Your task to perform on an android device: Jane is coming to my place tonight, and she is asking me to share the weather forecast for Ivrea, Italy, at janedbwpersonaltest@gmail.com in the Weather & Radar app.
Image 0: 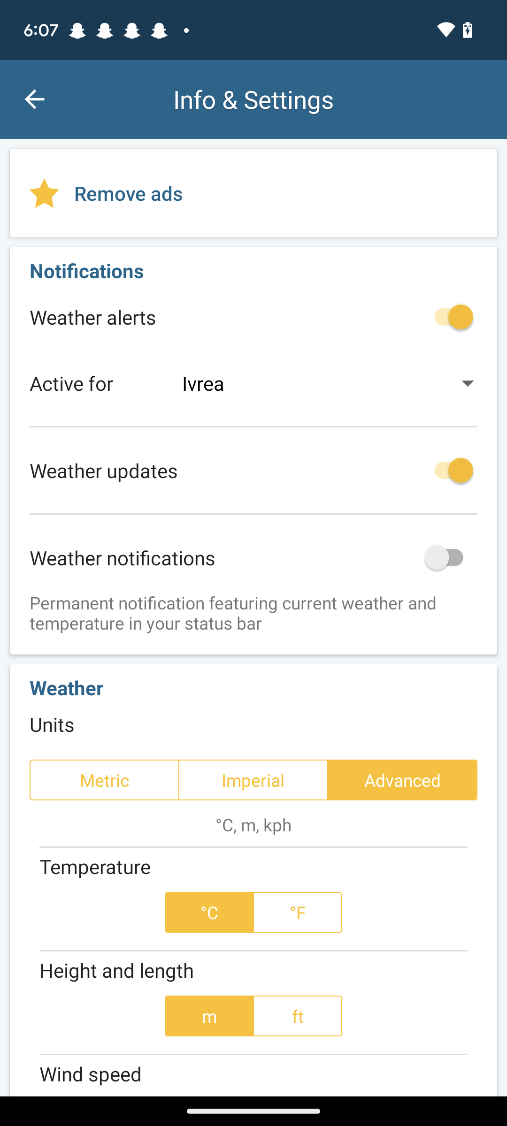
Open the Weather & Radar app
Step 0: open app "Weather&Radar"
Image 1: 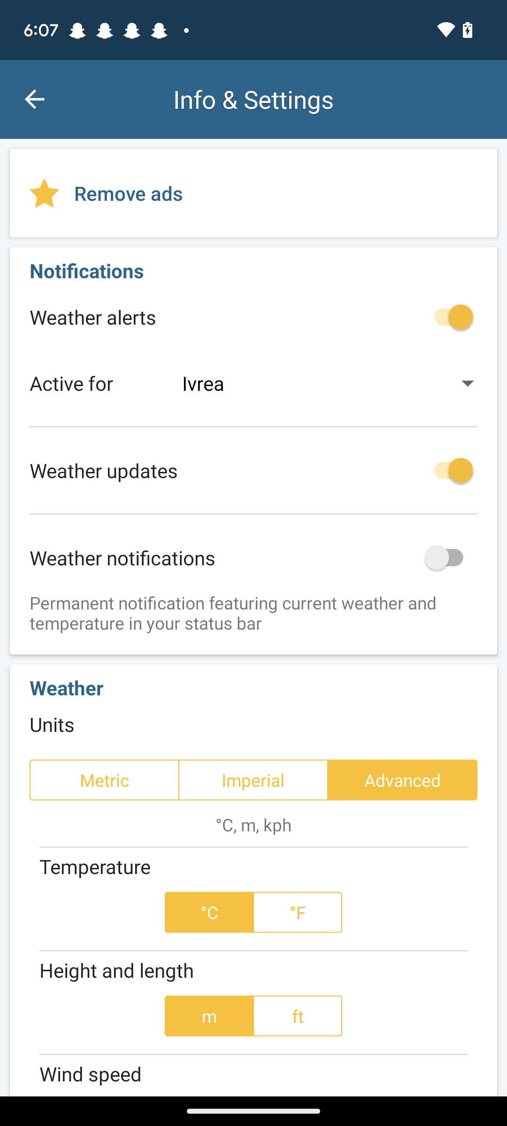
Go back to the previous screen
Step 1: press back button
Image 3: 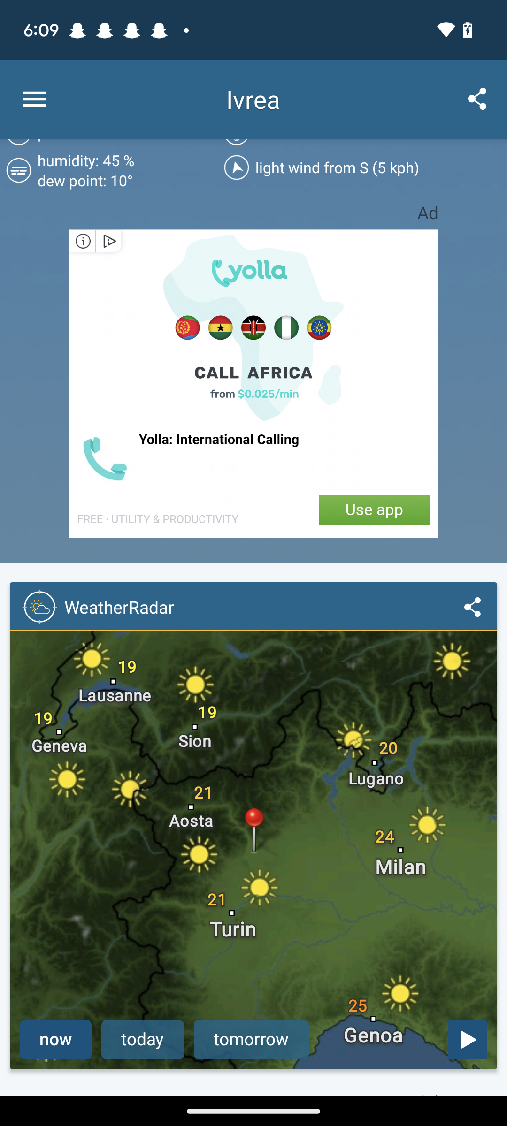
Click on the share icon at the top right corner of the screen
Step 3: click (477, 99)
Image 4: 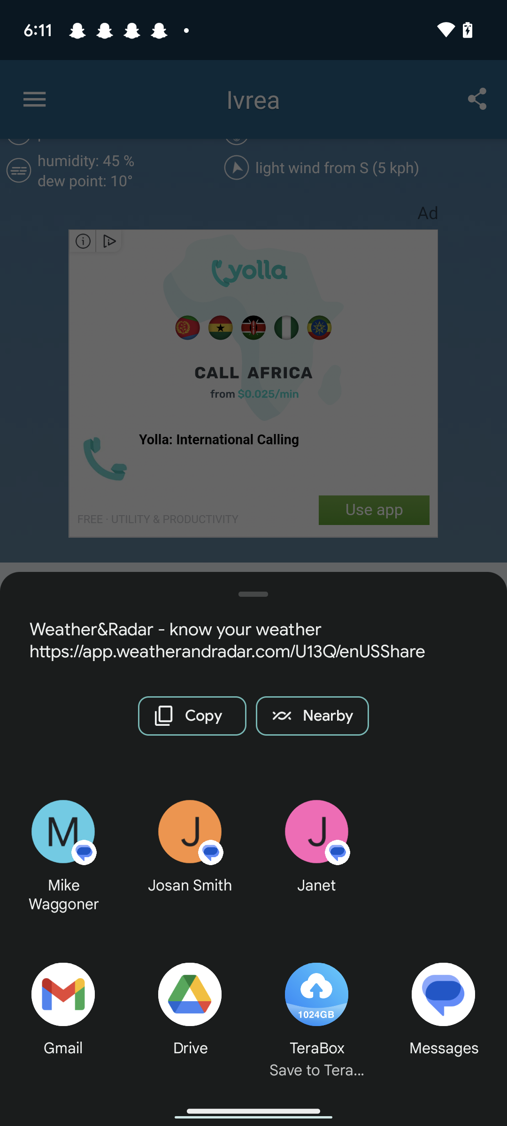
Click on the gmail option
Step 4: click (63, 1013)
Image 5: 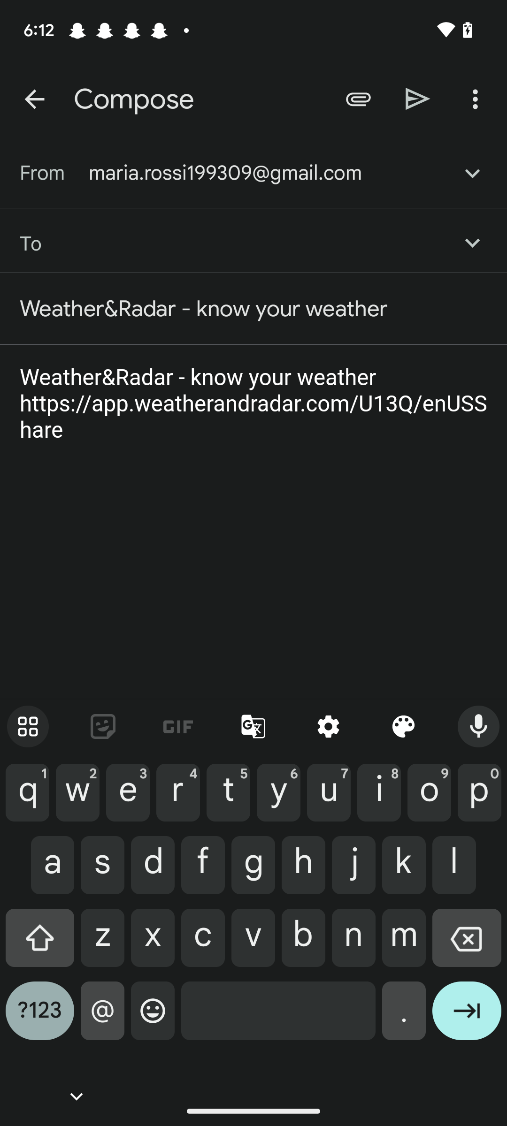
Enter the recipient mail id as janedbwpersonaltest@gmail.com
Step 5: type "janedbwpersonaltest@gmail.com"
Image 6: 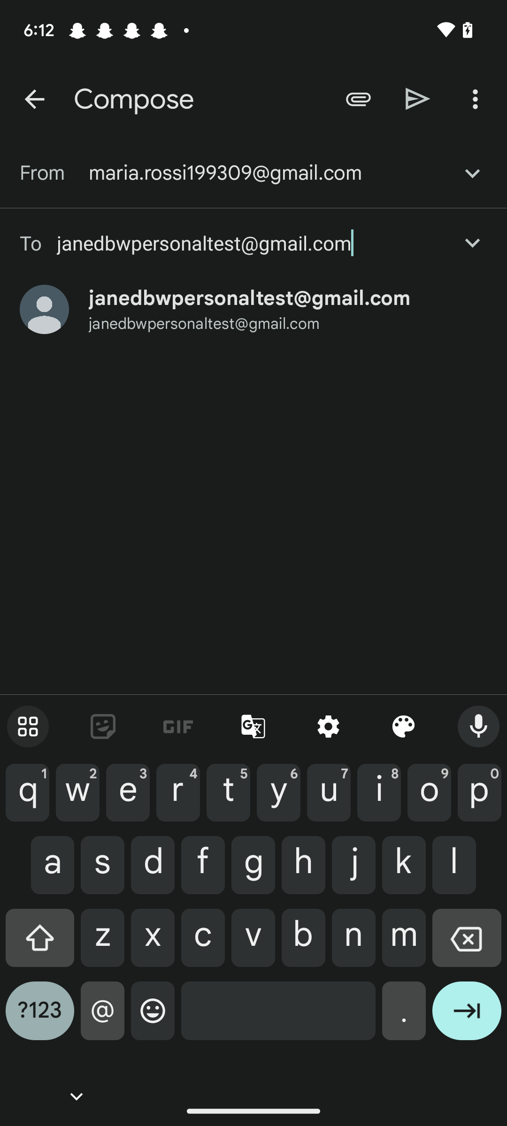
Click on the enter icon on the keyboard
Step 6: click (467, 1018)
Image 7: 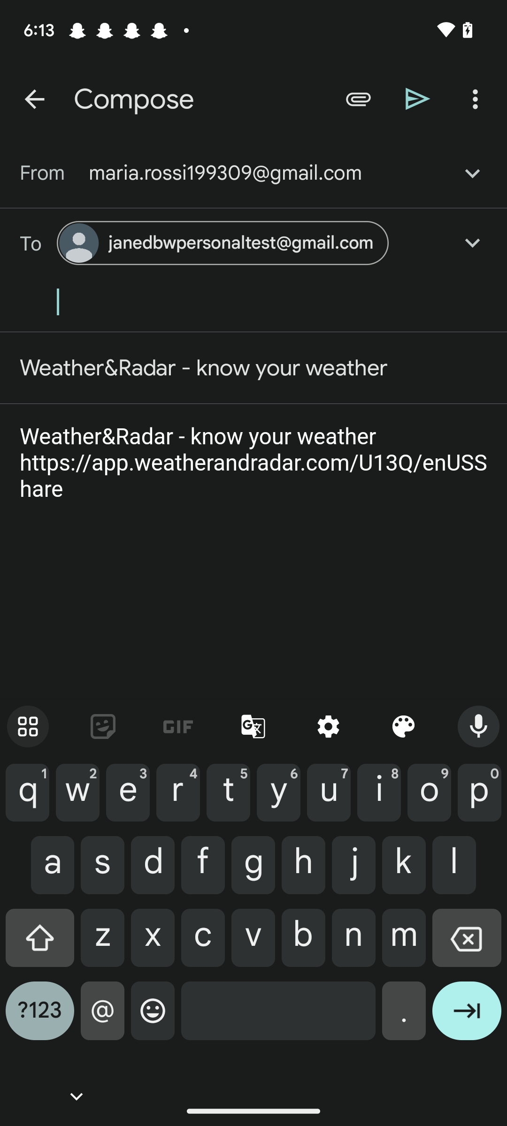
Click on the send icon at the top of the screen
Step 7: click (418, 99)